Your task to perform on an android device: I need to make changes to the cruise itinerary that I uploaded on the app, so I want to download the file.
Image 0: 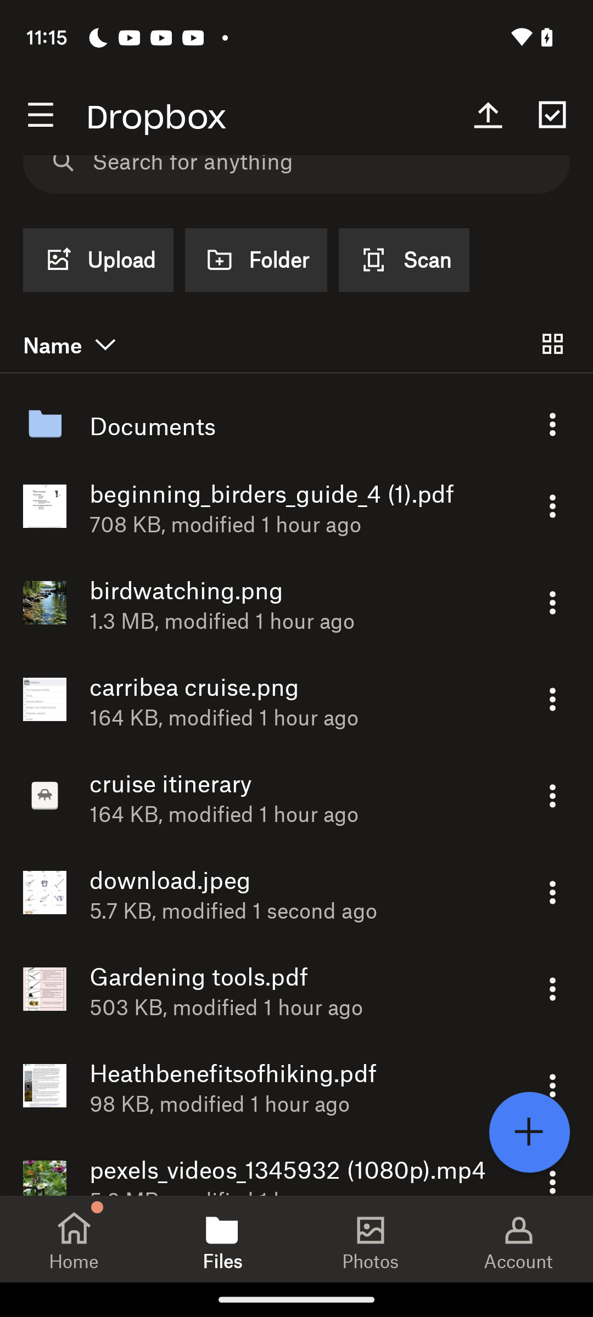
Click on the three dots of the cruise itinerary file.
Step 0: click (552, 796)
Image 1: 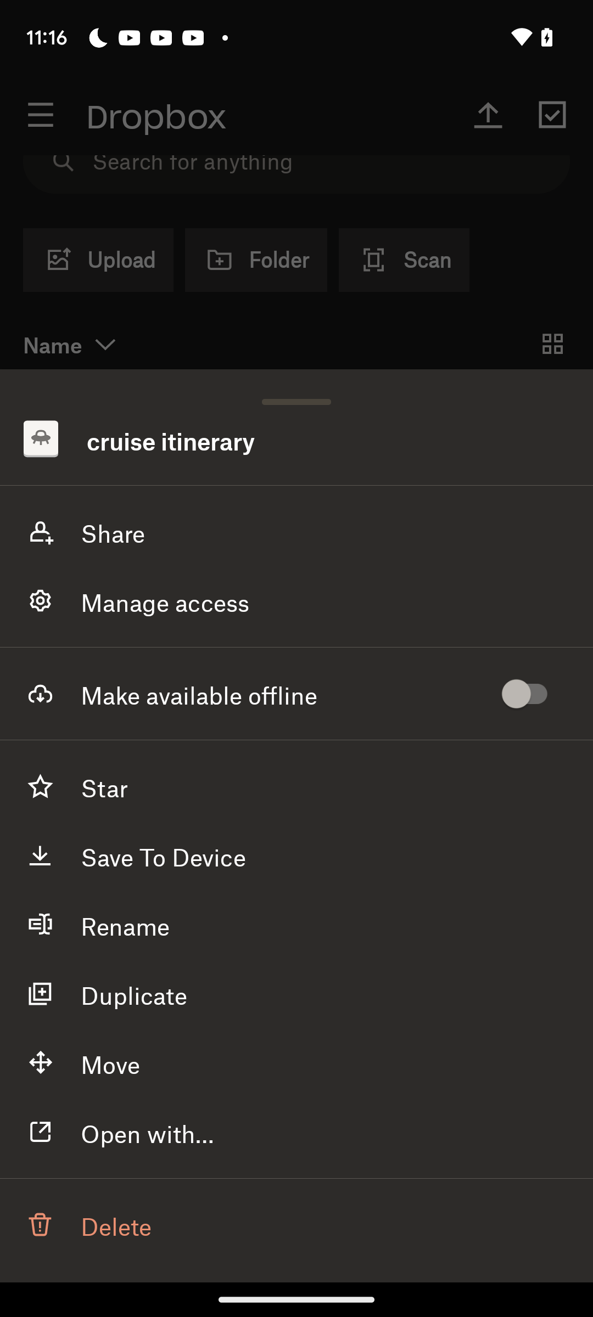
Click on save to device option
Step 1: click (296, 856)
Image 3: 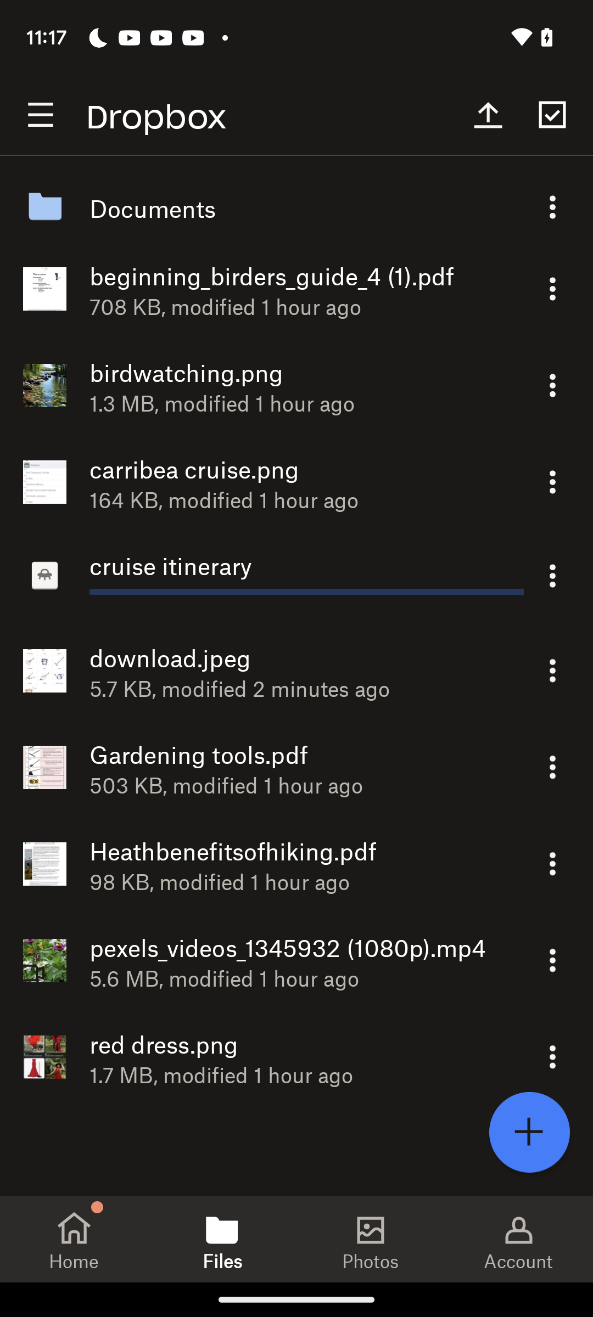
Click on save option at the bottom right of the screen
Step 3: wait